Your task to perform on an android device: Go to the Polaris Office and open the Conversation document.
Image 0: 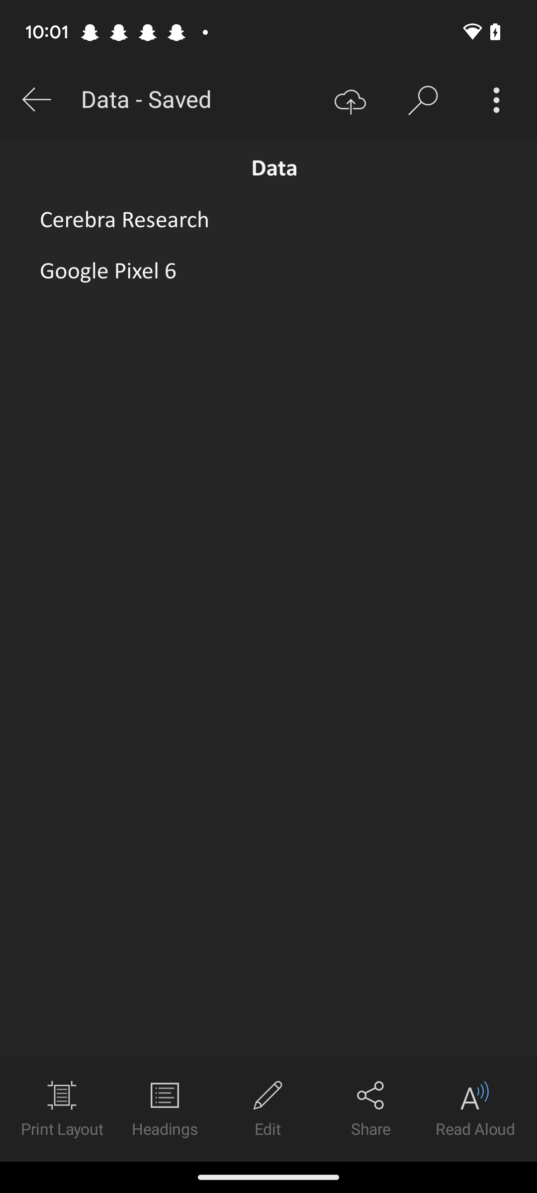
Open the Polaris Office app
Step 0: open app "Polaris Office"
Image 1: 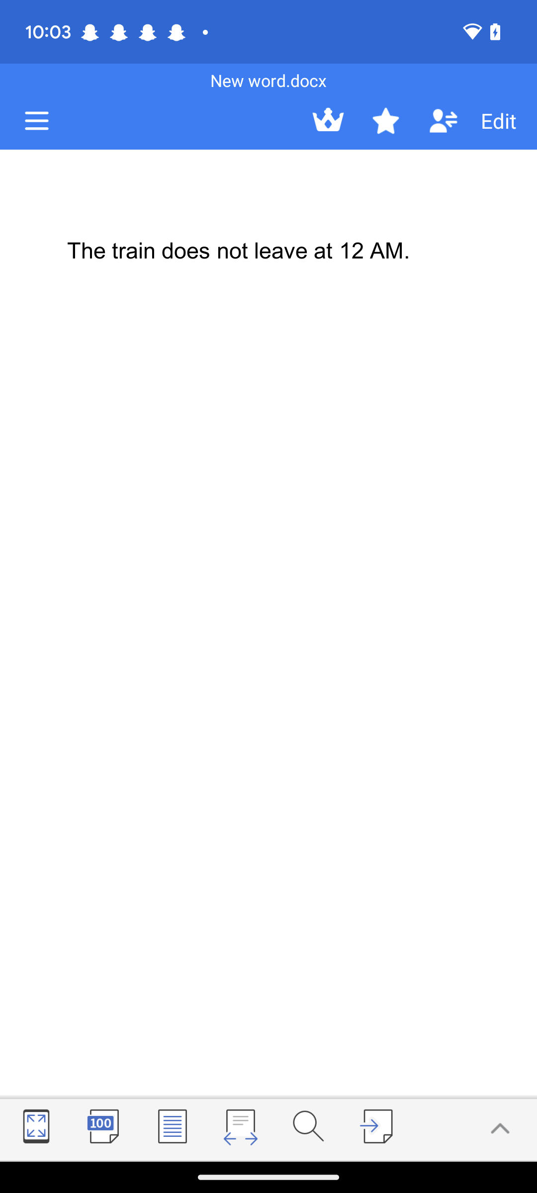
Go back to the previous screen
Step 1: press back button
Image 2: 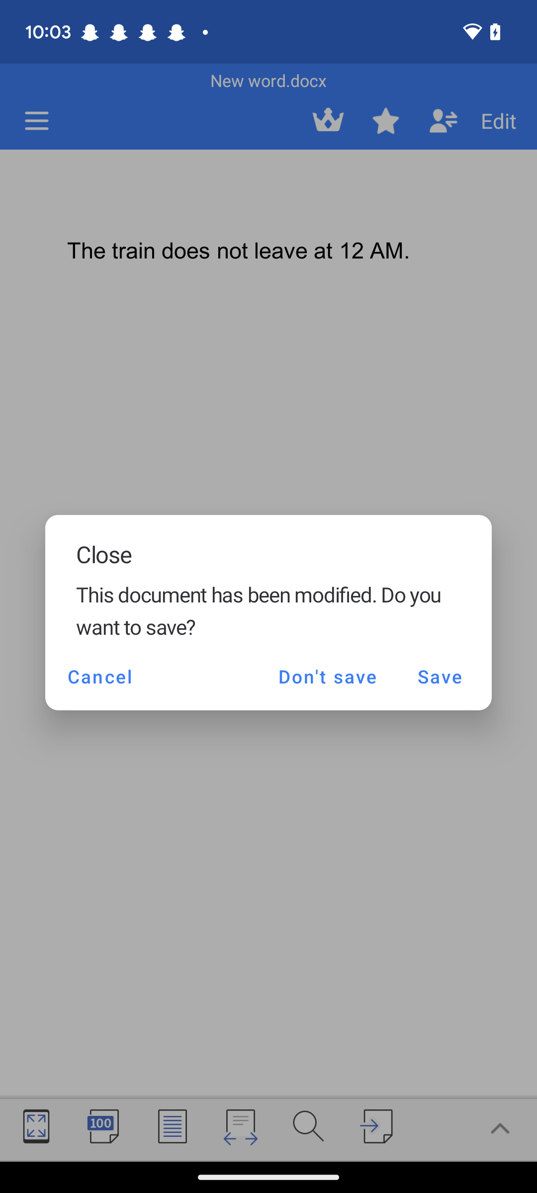
Click on the Save button
Step 2: click (440, 676)
Image 3: 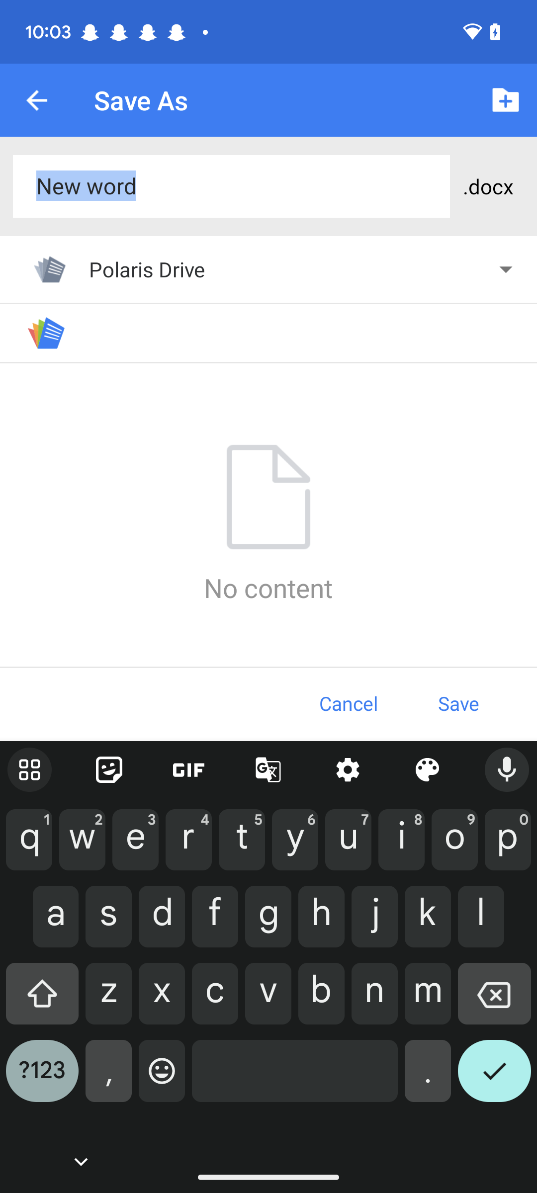
Click on the tick icon on the keyboard
Step 3: click (494, 1079)
Image 4: 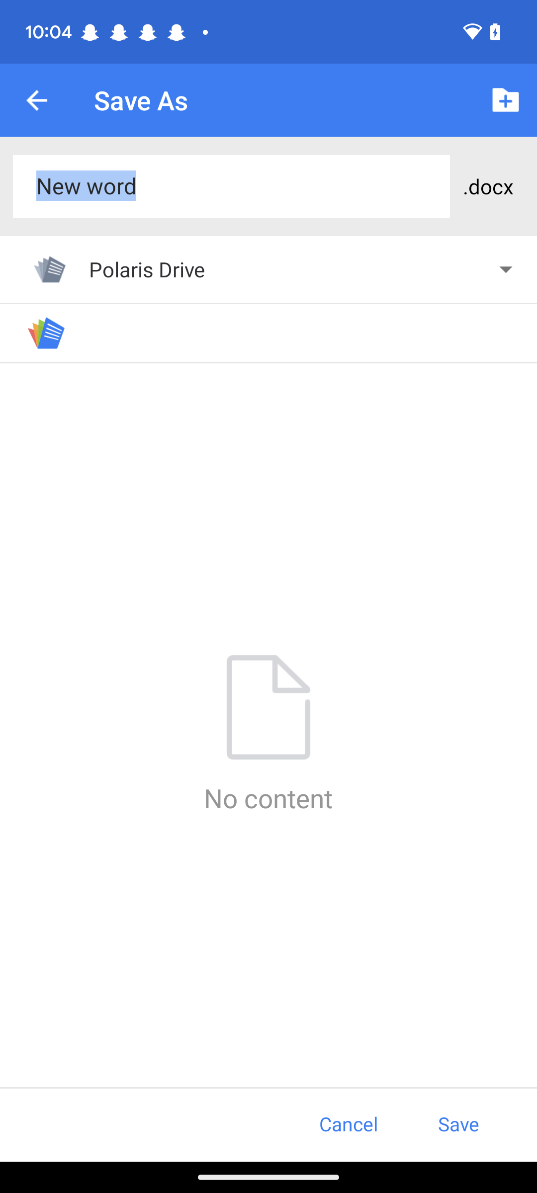
Click on the Save button at the bottom right corner of the screen
Step 4: click (458, 1123)
Image 5: 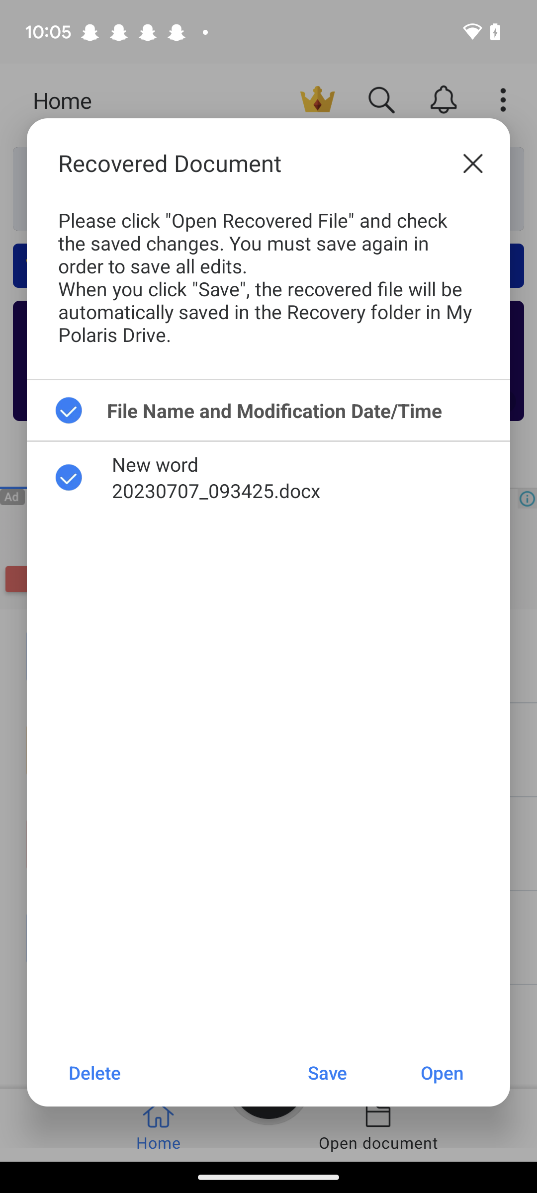
Click on the cross icon on the pop up box
Step 5: click (473, 163)
Image 6: 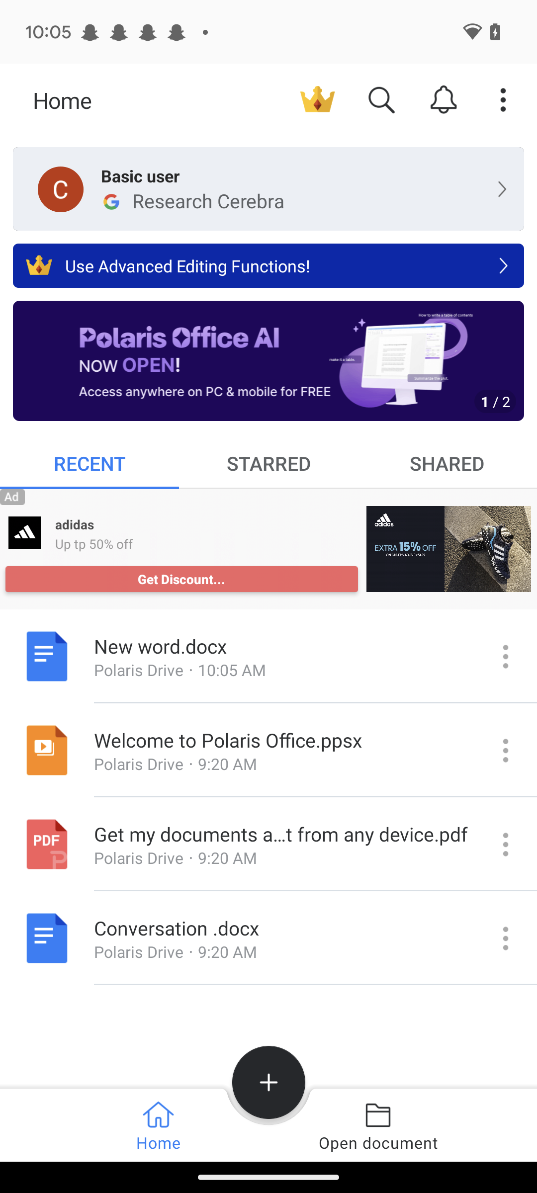
Open the Conversation document
Step 6: click (283, 928)